Your task to perform on an android device: I haven't worked out in a very long time, and my body is suffering since I constantly feel depressed. Create a male-specific Homeworkout app account with a countdown duration of 15 seconds and a training rest period of 25 seconds..
Image 0: 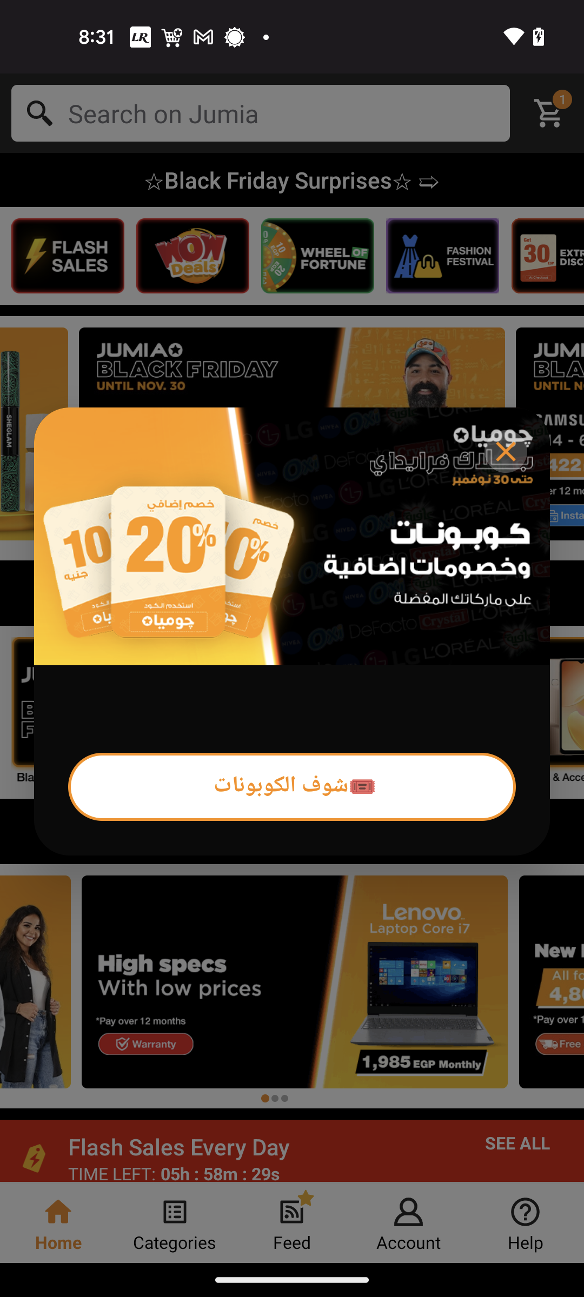
Open the Home workout app
Step 0: open app "Home Workout"
Image 1: 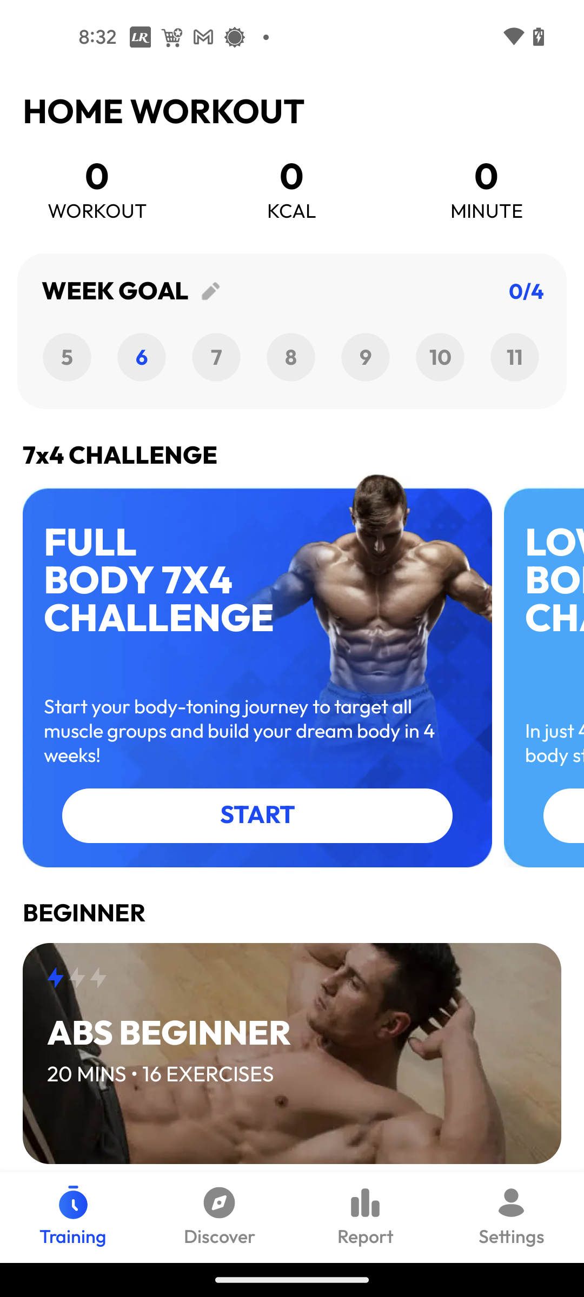
Click on the Settings section at the bottom right corner
Step 1: click (508, 1215)
Image 2: 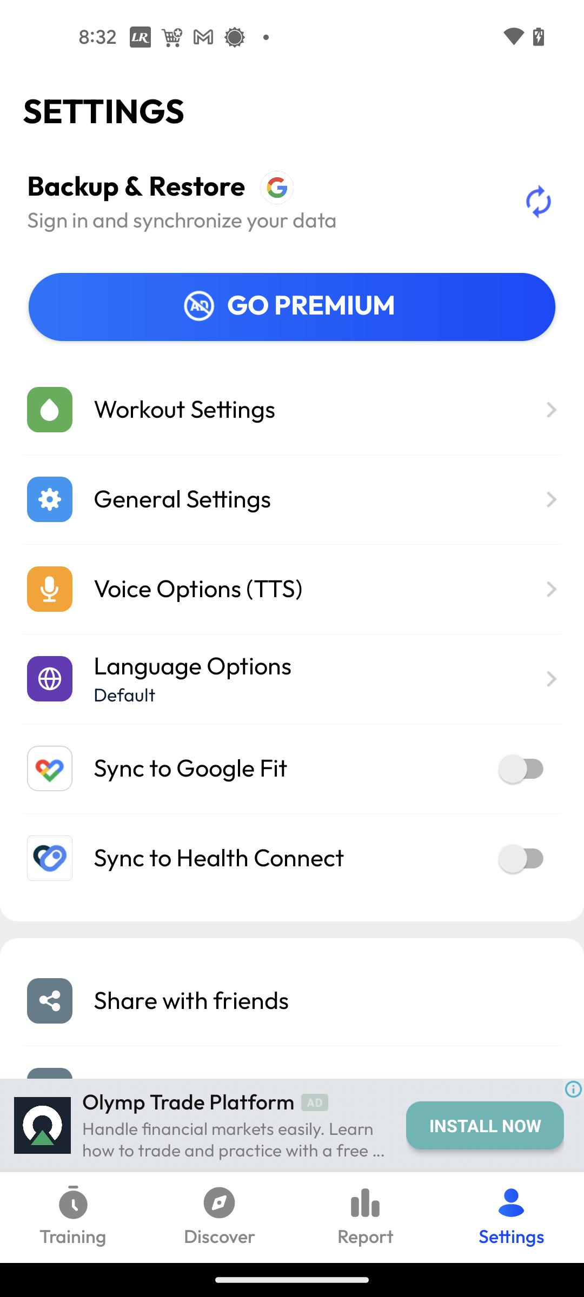
Click on the Workout Settings option
Step 2: click (184, 410)
Image 3: 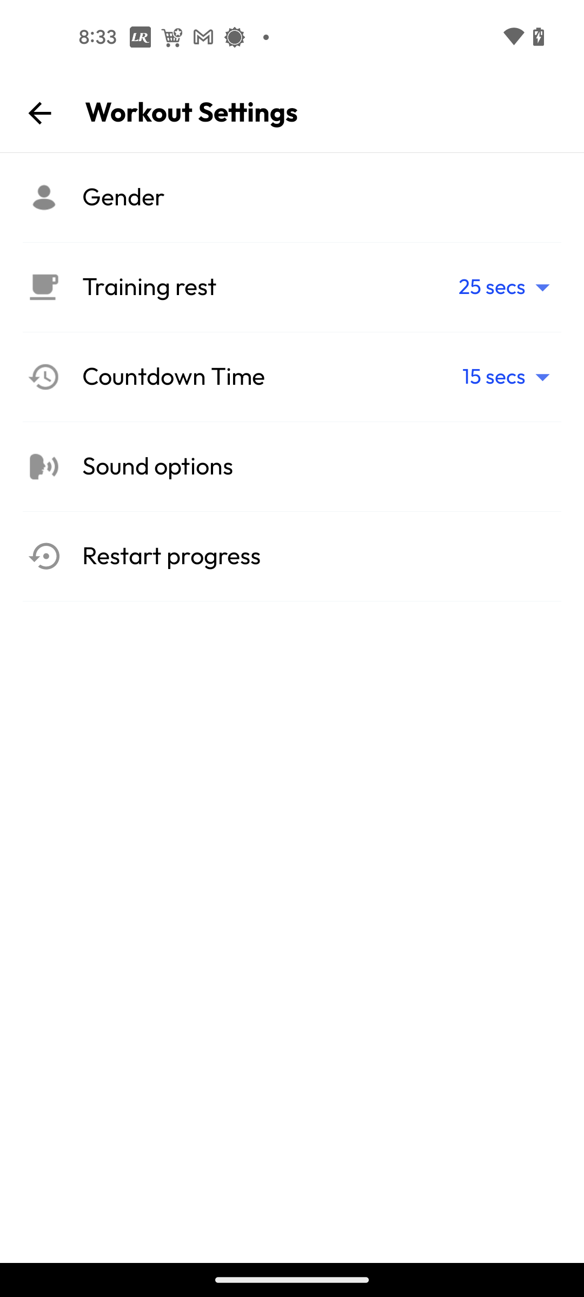
Click on the Gender option
Step 3: click (123, 197)